Your task to perform on an android device: My friends loved the property I had previously visited and told me to save it on the Redfin app for future reference.
Image 0: 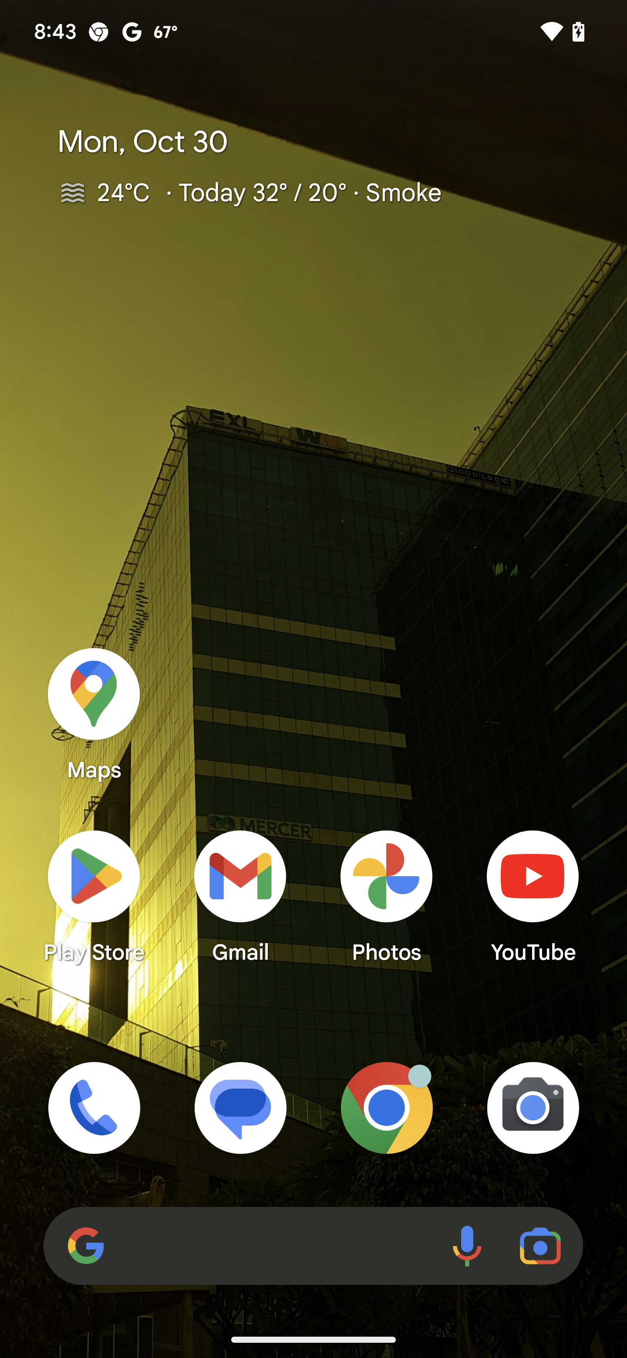
Open Redfin app
Step 0: open app "Redfin"
Image 1: 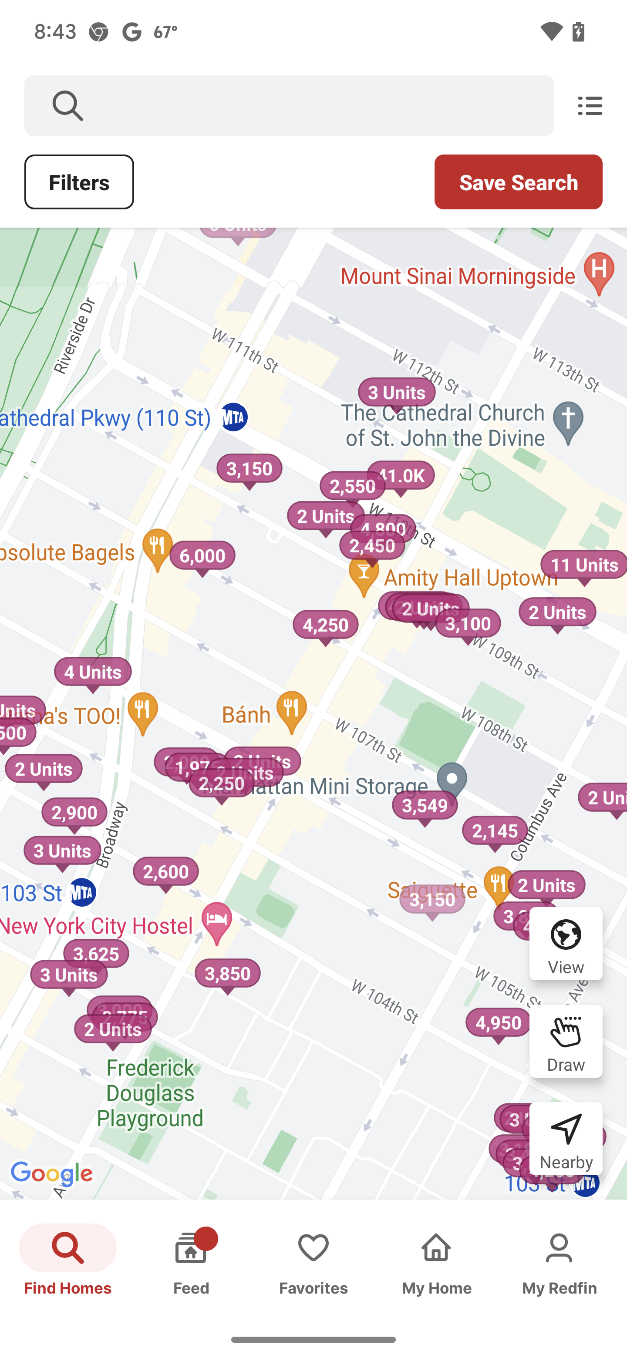
Open Redfin app
Step 1: wait
Image 3: 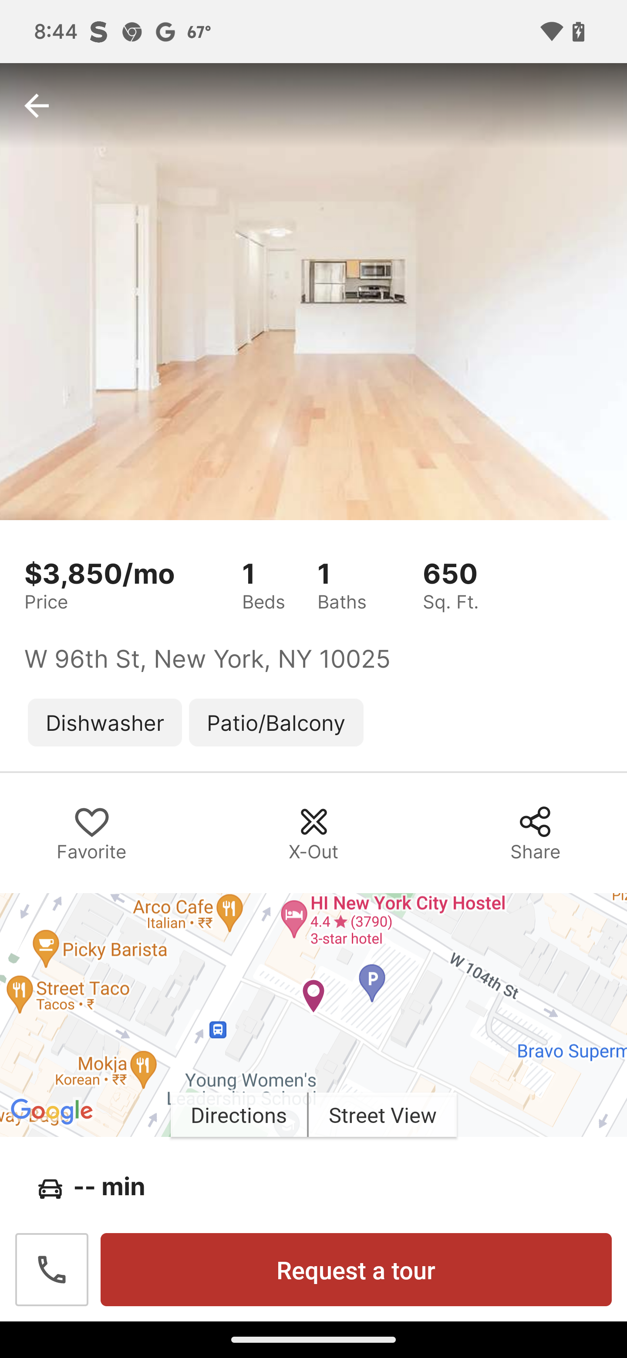
Swipe up on the screen
Step 3: scroll down
Image 5: 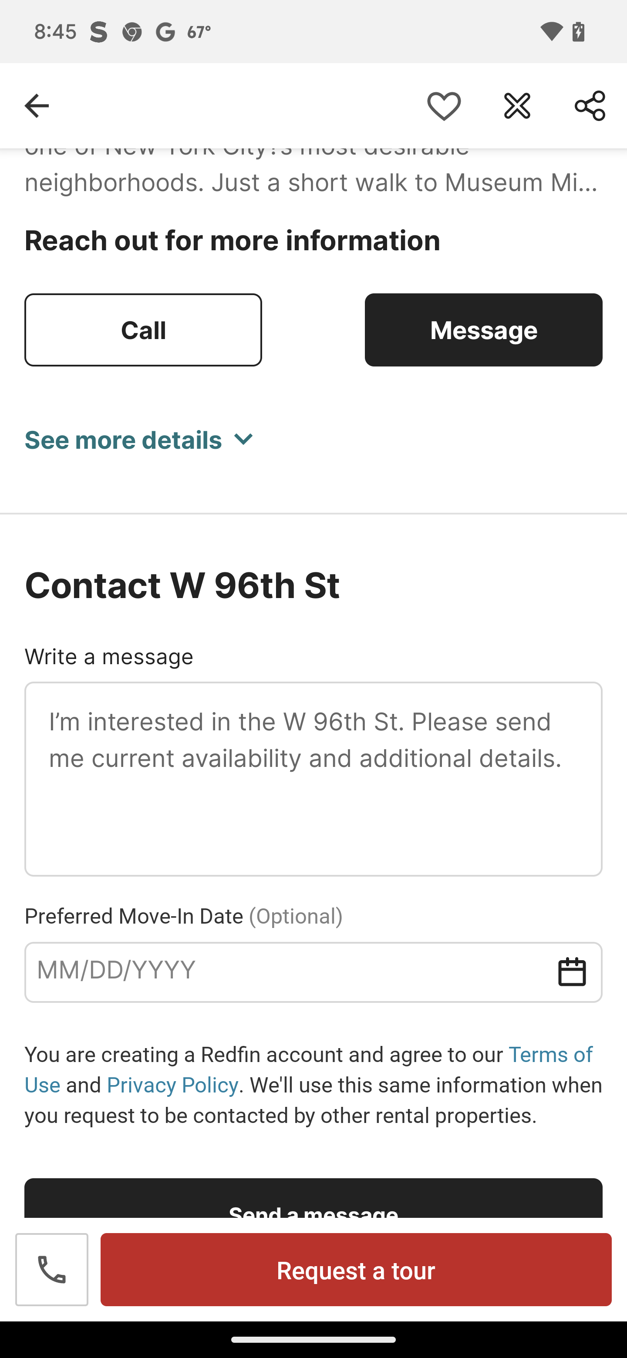
Click on the favorite heart icon at the top of the screen
Step 5: click (444, 105)
Image 6: 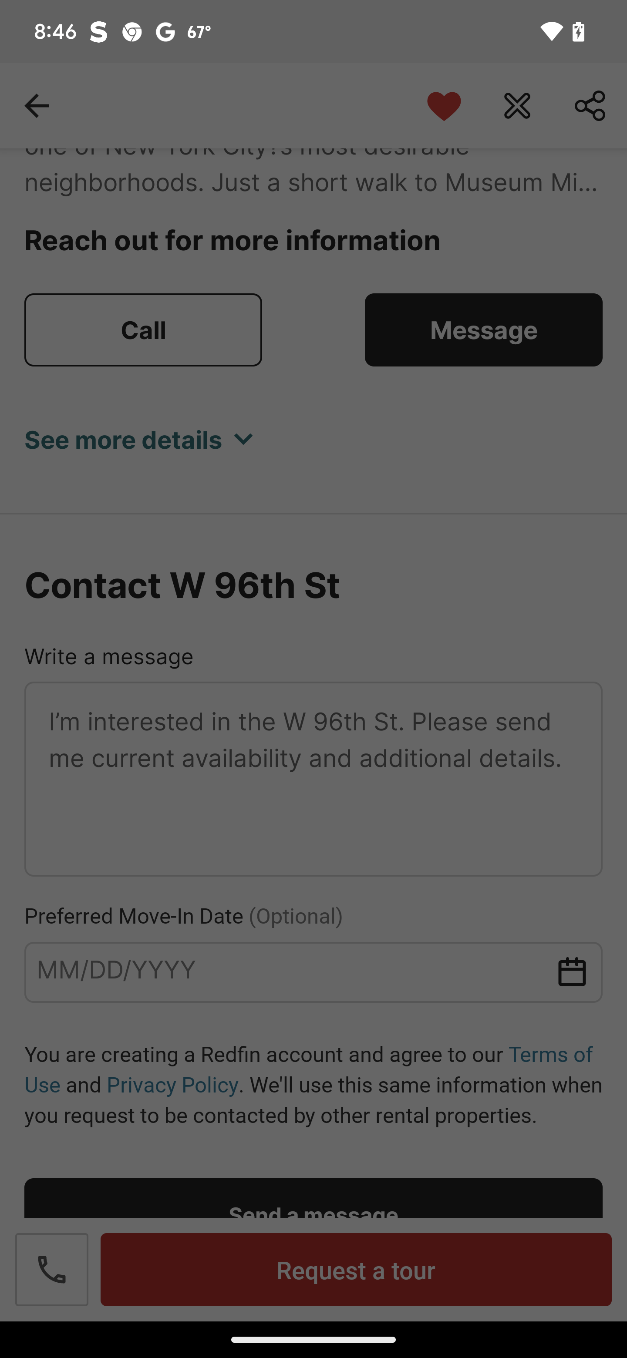
Click on the favorite heart icon at the top of the screen
Step 6: wait